Your task to perform on an android device: I need to check the mail from Hiiker again in the near future, so I want to mark it as unread.
Image 0: 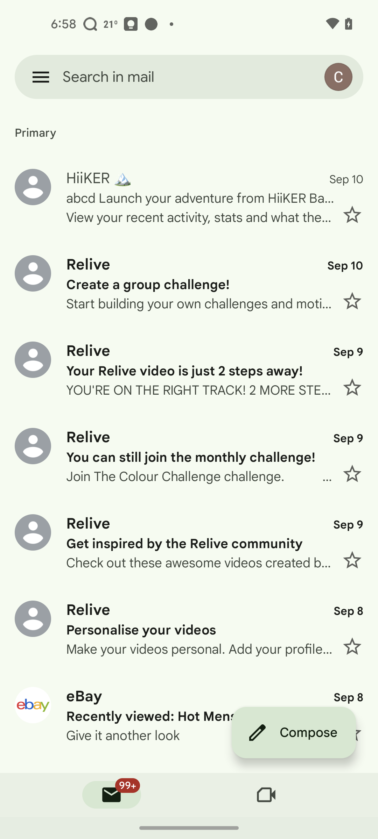
Click on the person icon in front of the mail from HiiKER.
Step 0: click (189, 197)
Image 1: 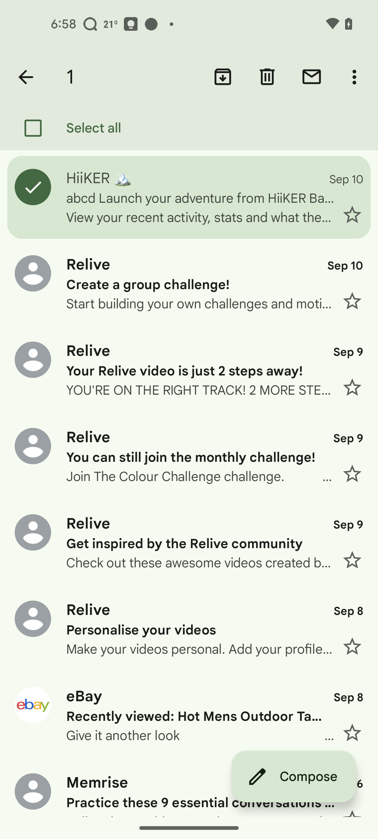
Click on the closed message icon on the top right side of the screen.
Step 1: click (311, 77)